Your task to perform on an android device: I want to take part in the basketball competition happening at the office, and I want to be on the winning team. It requires a lot of practice. Search for basket ball in the eBay app.
Image 0: 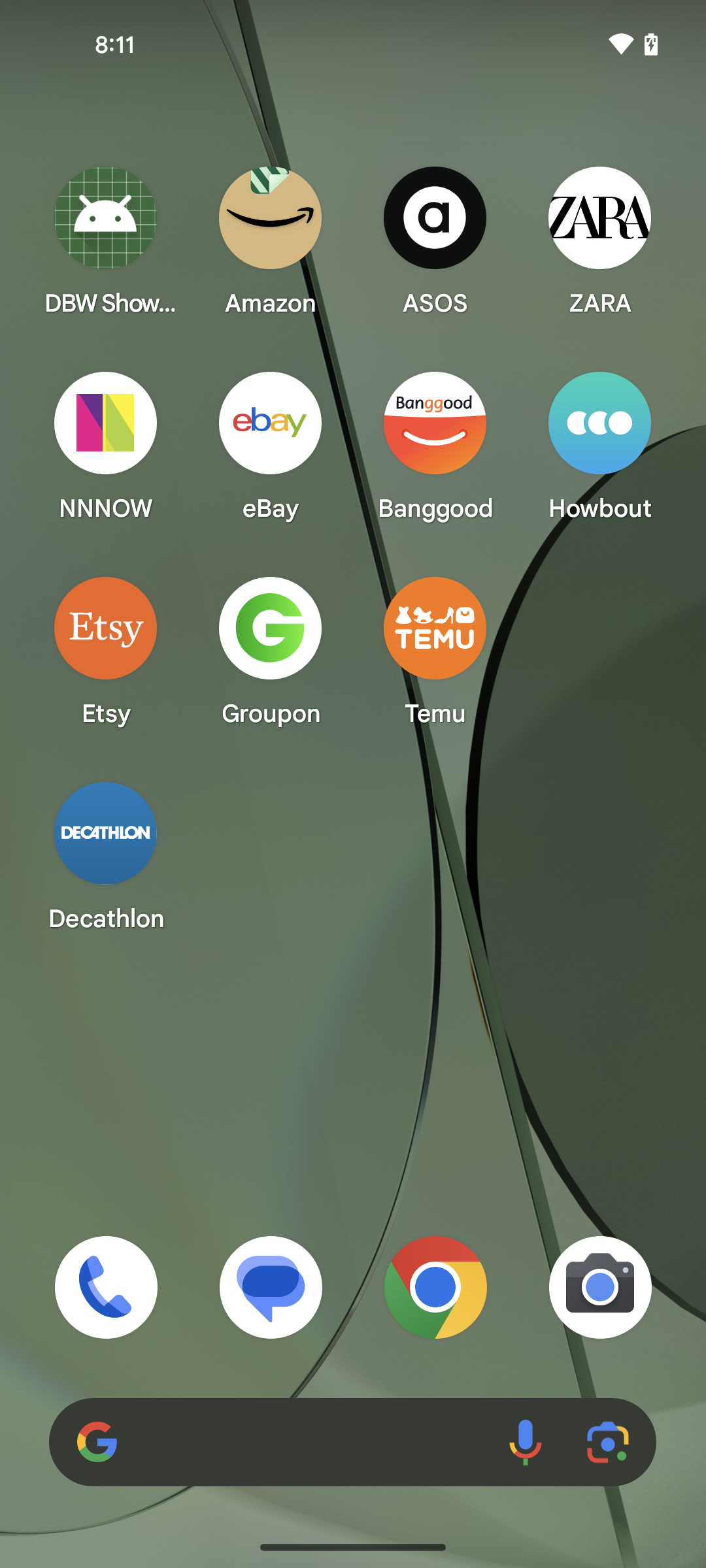
Open the eBay app
Step 0: open app "eBay"
Image 1: 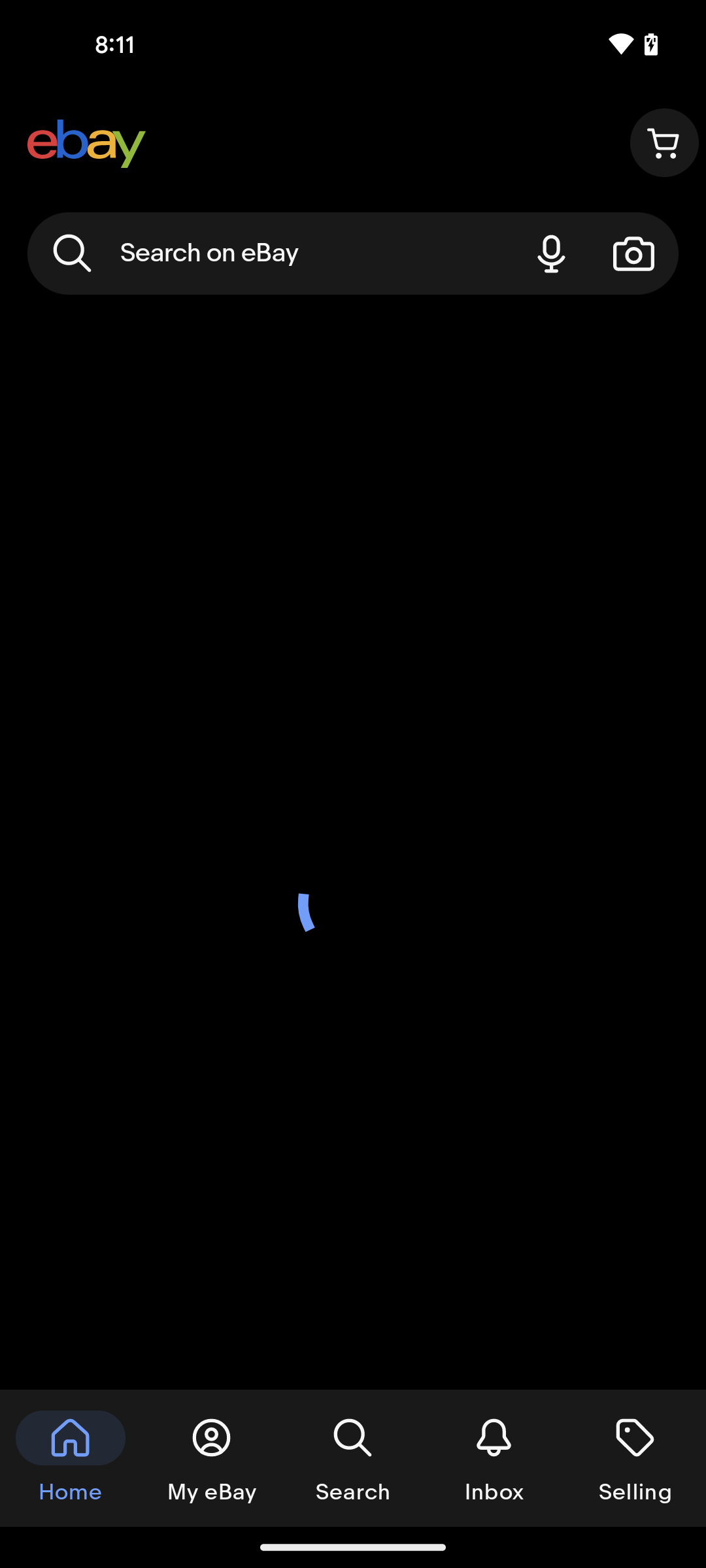
Go to the search bar at the top of the screen
Step 1: wait
Image 2: 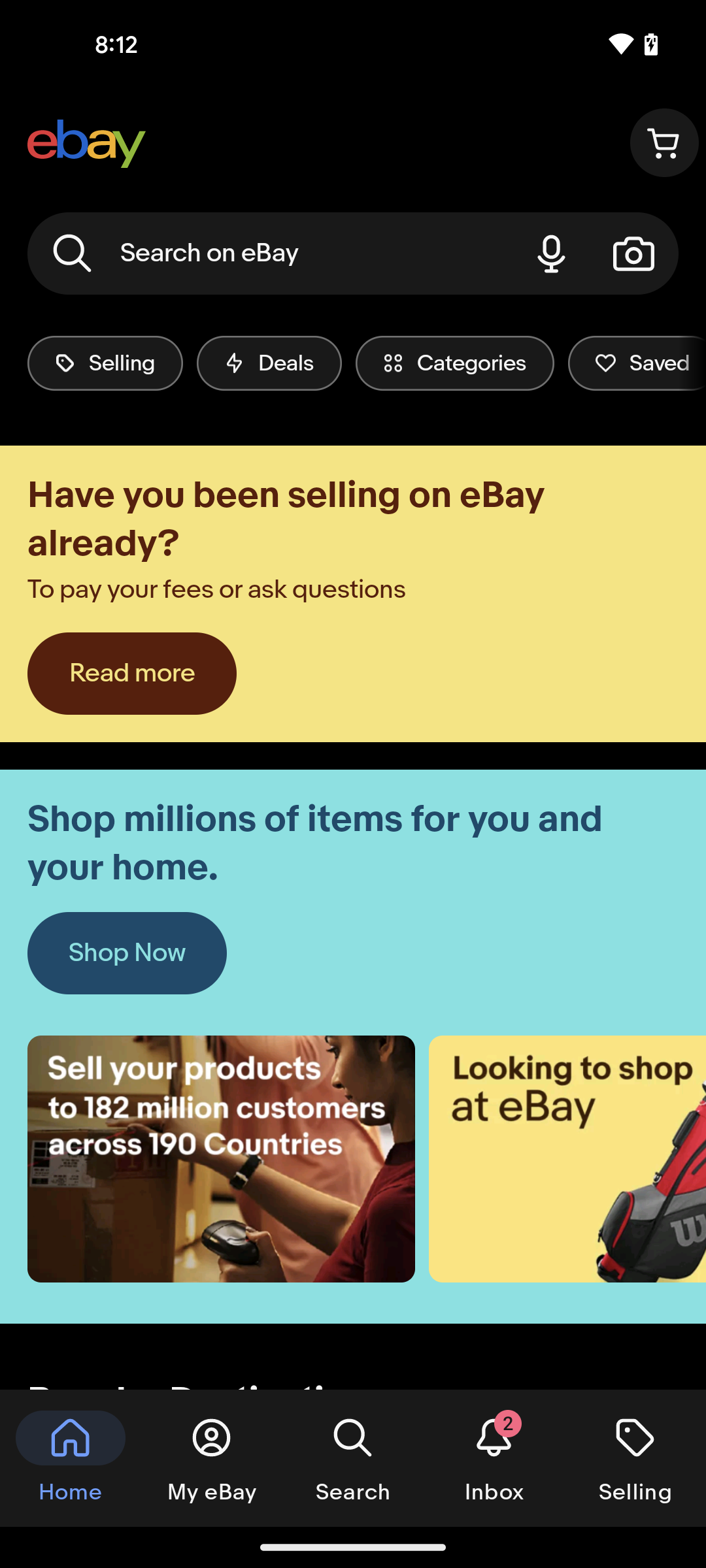
Go to the search bar at the top of the screen
Step 2: click (270, 253)
Image 4: 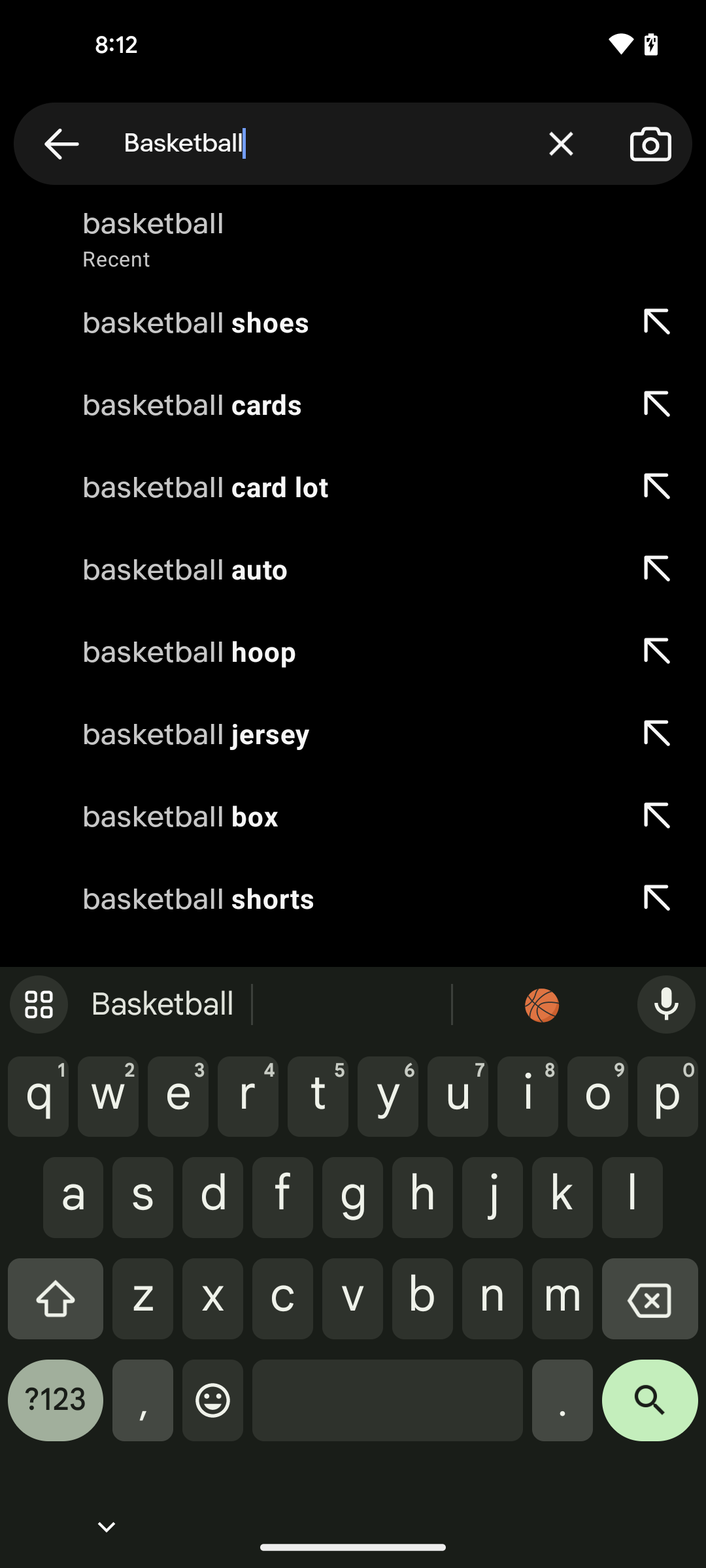
Click on the search button in the keyboard
Step 4: click (650, 1410)
Image 5: 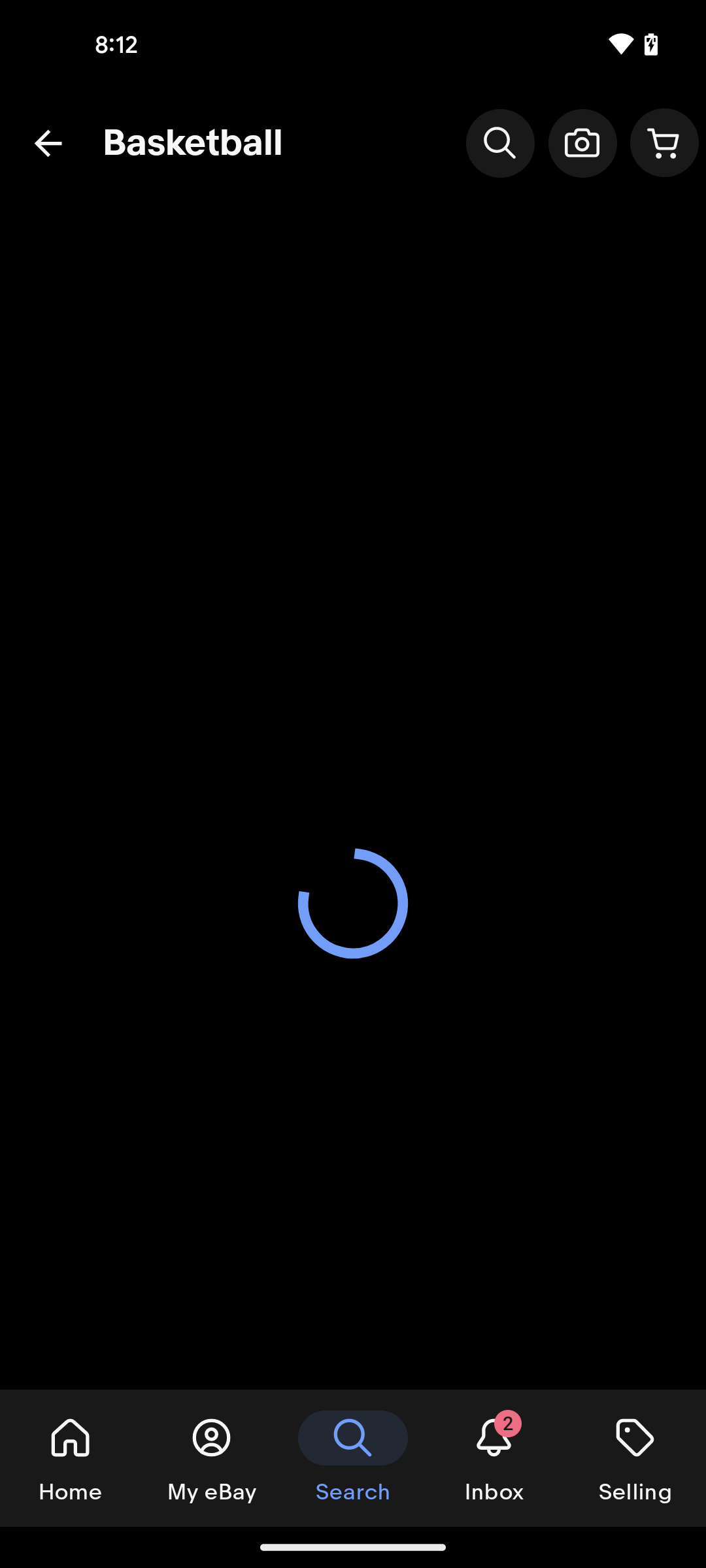
Click on the search button in the keyboard
Step 5: wait